Your task to perform on an android device: I would like to schedule a 10 minute self-practice meditation session on the Idanim app so that I can know when to end it.
Image 1: 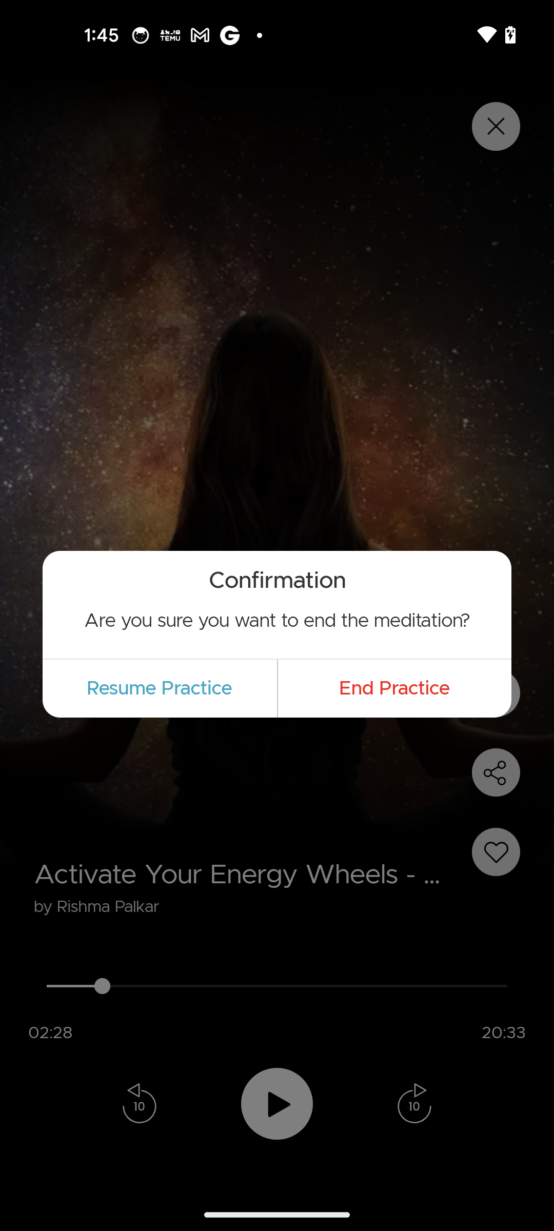
Click on the End practice button in the pop up
Step 1: click (394, 688)
Image 2: 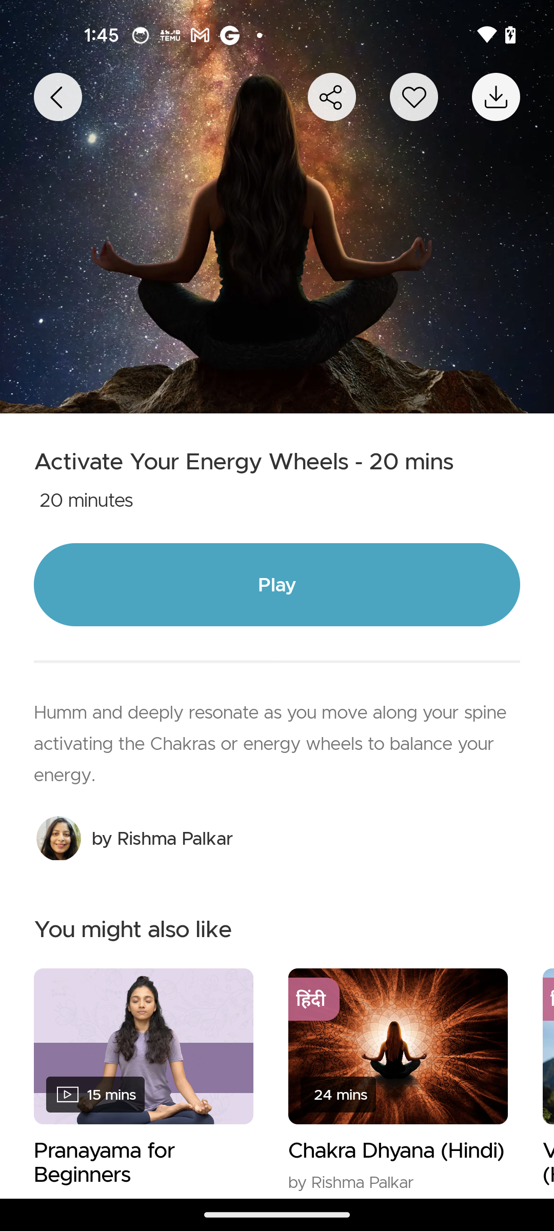
Get back to the previous page of the app
Step 2: press back button
Image 3: 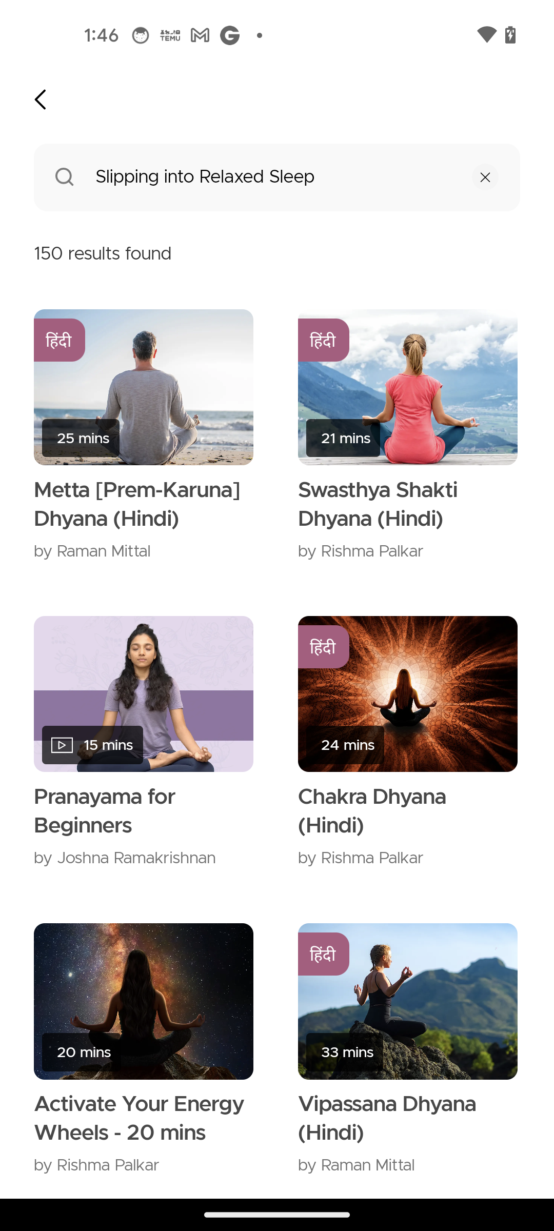
Get back to the previous page of the app
Step 3: press back button
Image 4: 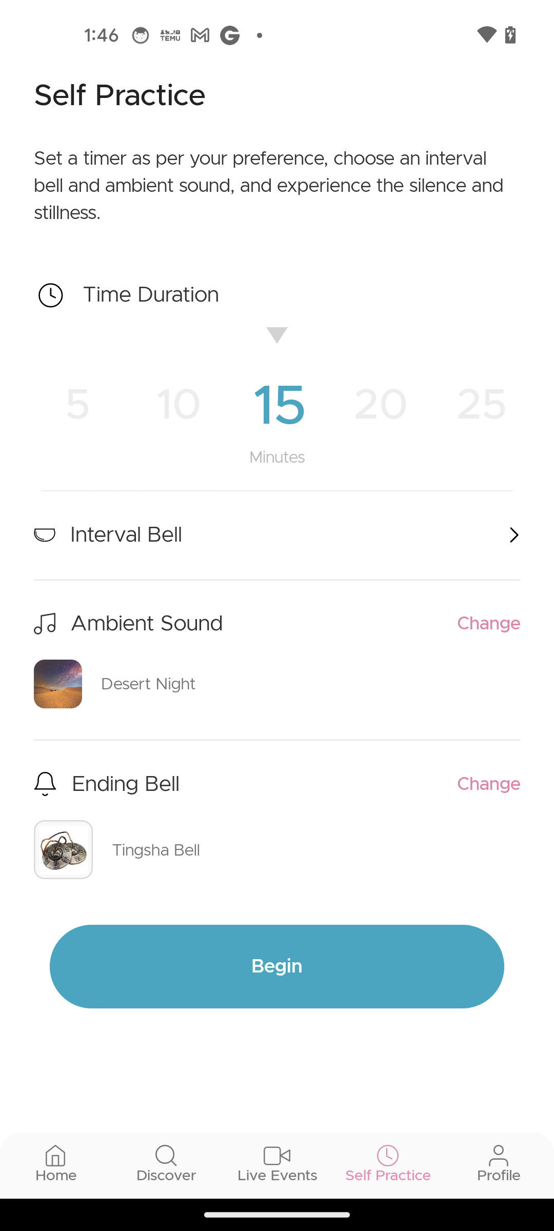
Swipe right the Time Duration upto 10 minutes
Step 4: scroll left
Image 5: 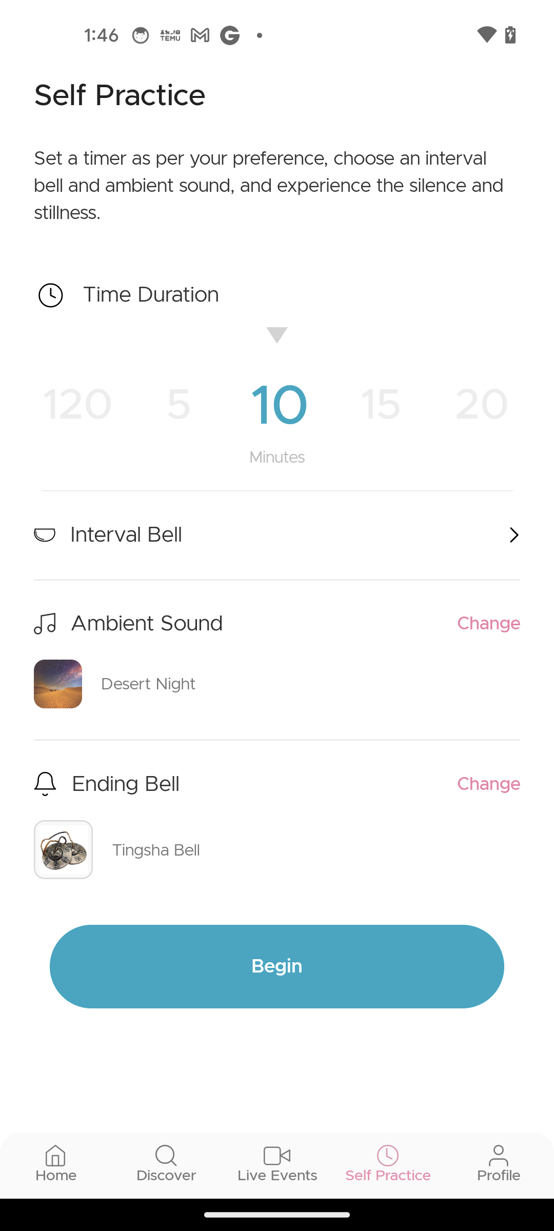
Click on the Begin button
Step 5: click (235, 971)
Image 6: 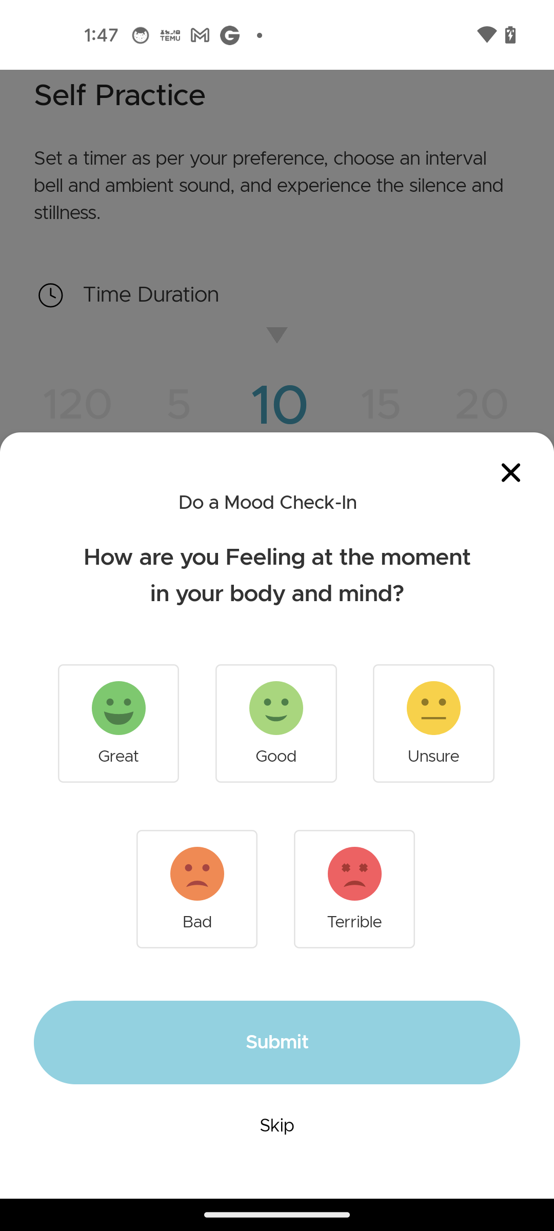
Skip the drawer
Step 6: click (277, 1125)